Your task to perform on an android device:  Go to the the youtube app and open the Weekends meditation playlist 
Image 0: 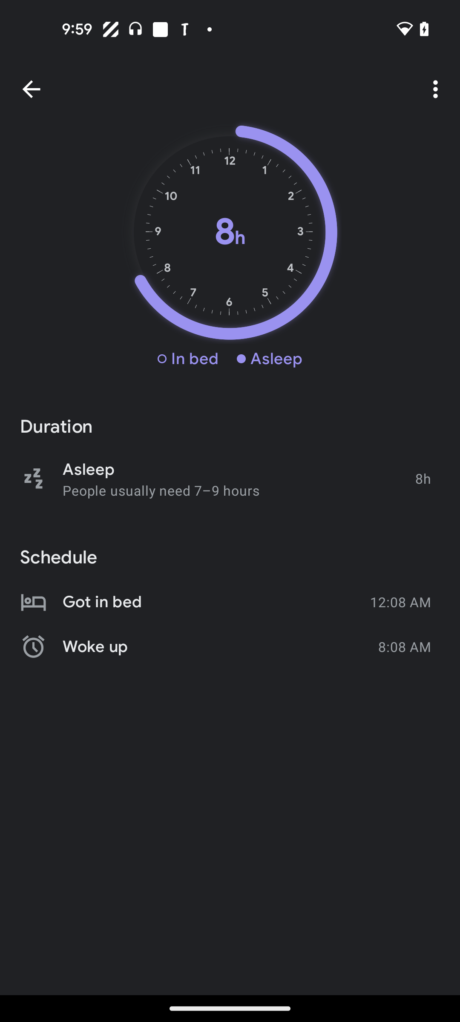
open the youtube app
Step 0: open app "YouTube"
Image 1: 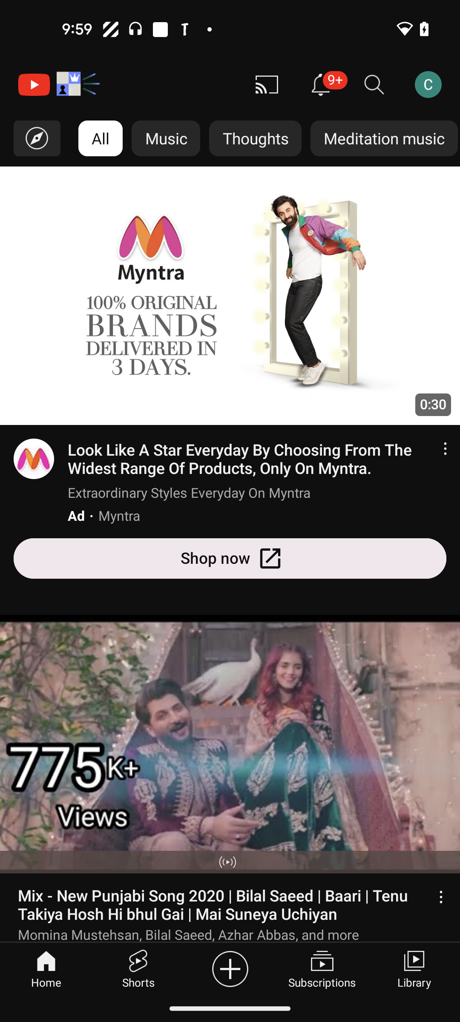
Go to the library tab at the bottom right corner of the screen
Step 1: click (414, 968)
Image 2: 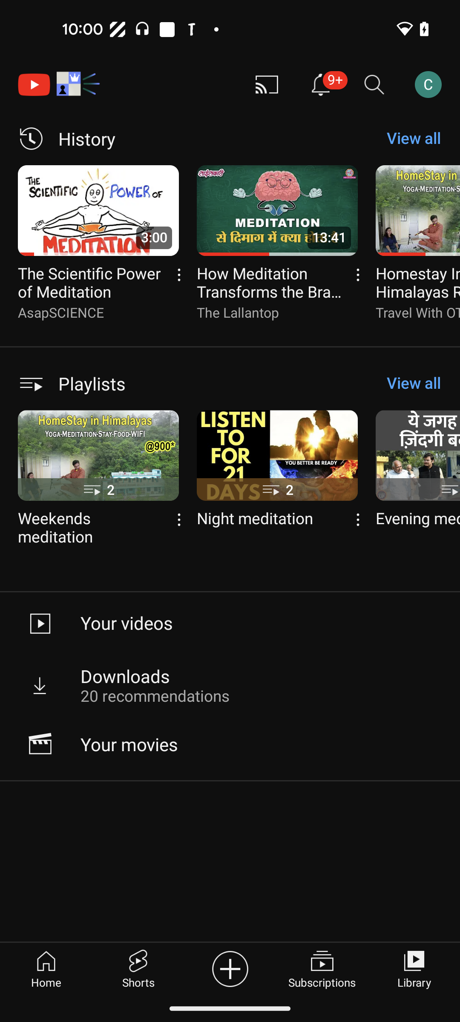
Click on the playlists option 
Step 2: click (230, 383)
Image 3: 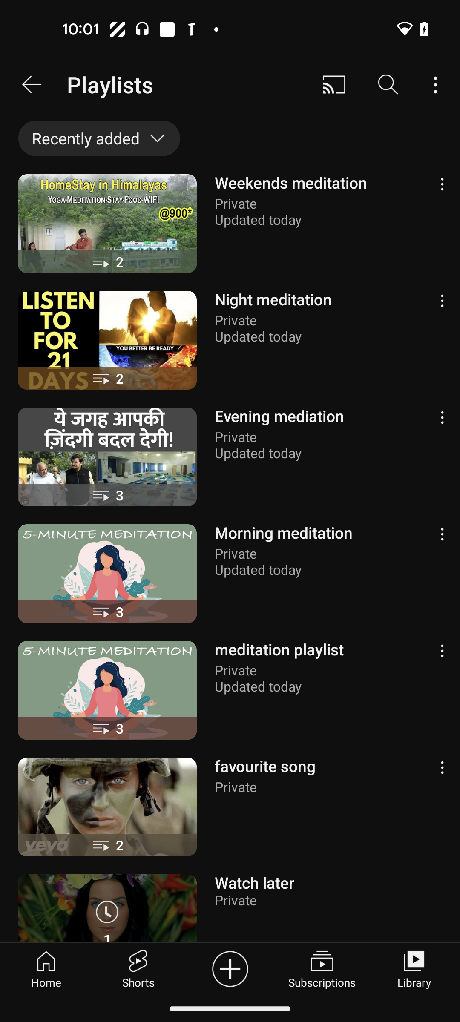
Click on the Weekends meditation playlist
Step 3: click (230, 224)